Your task to perform on an android device: My wife told me that I had to try the mark as read option in the Gmail app, so mark as read the unread email of OpenTable.
Image 0: 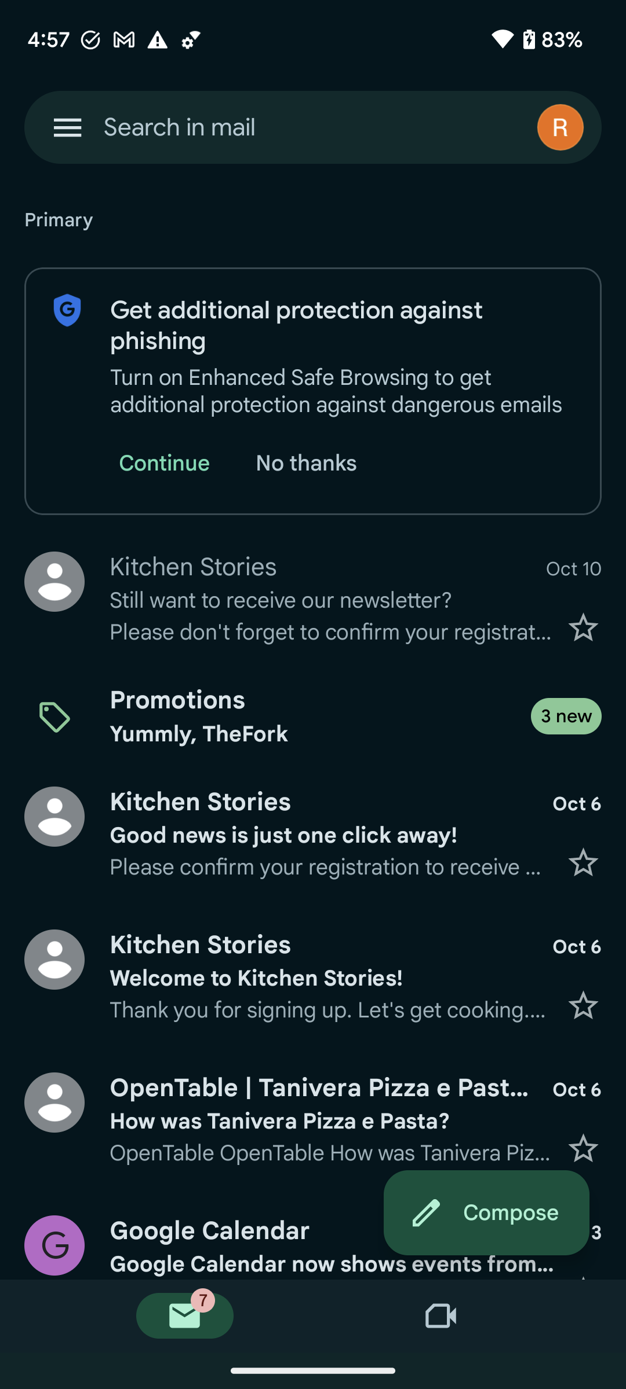
Click on the person icon of the OpenTable email.
Step 0: click (313, 1119)
Image 1: 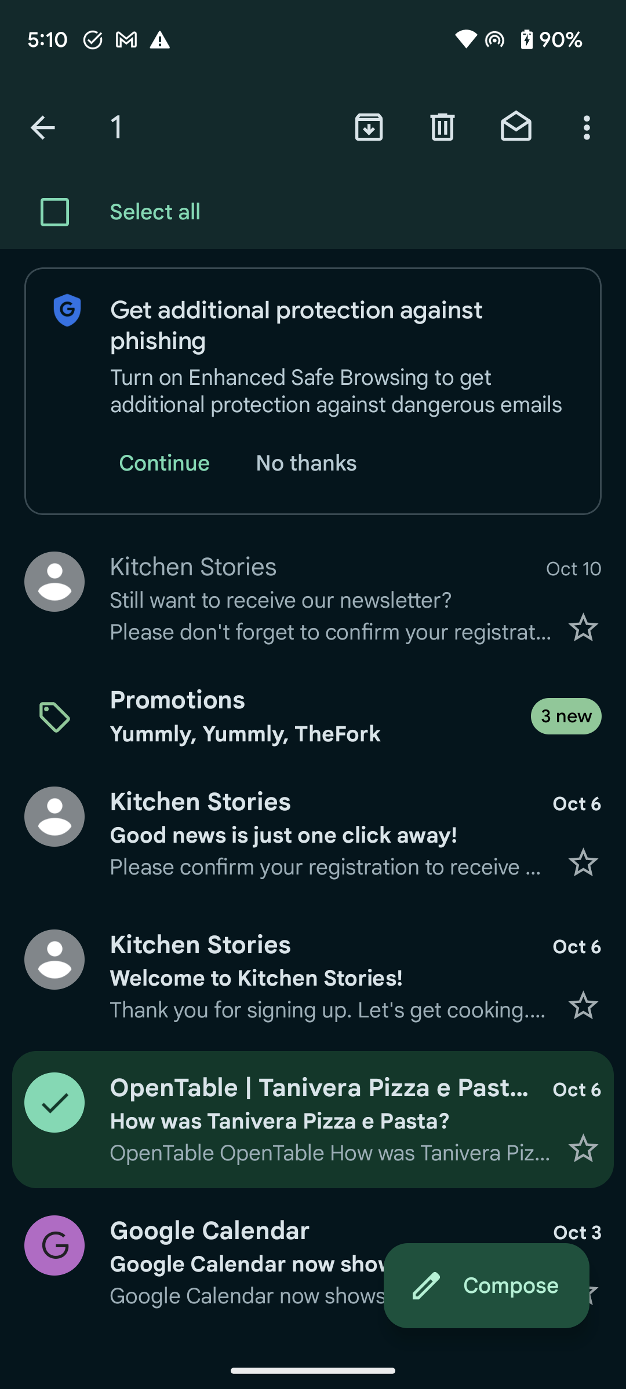
Click on the Mark as read option at the top right corner of the screen to mark as read this email.
Step 1: click (516, 127)